Your task to perform on an android device: I loved the recipe and made the Paleo flourless chocolate cake at home. For the same, save the Paleo flourless chocolate cake recipe to the Side Chef app.
Image 0: 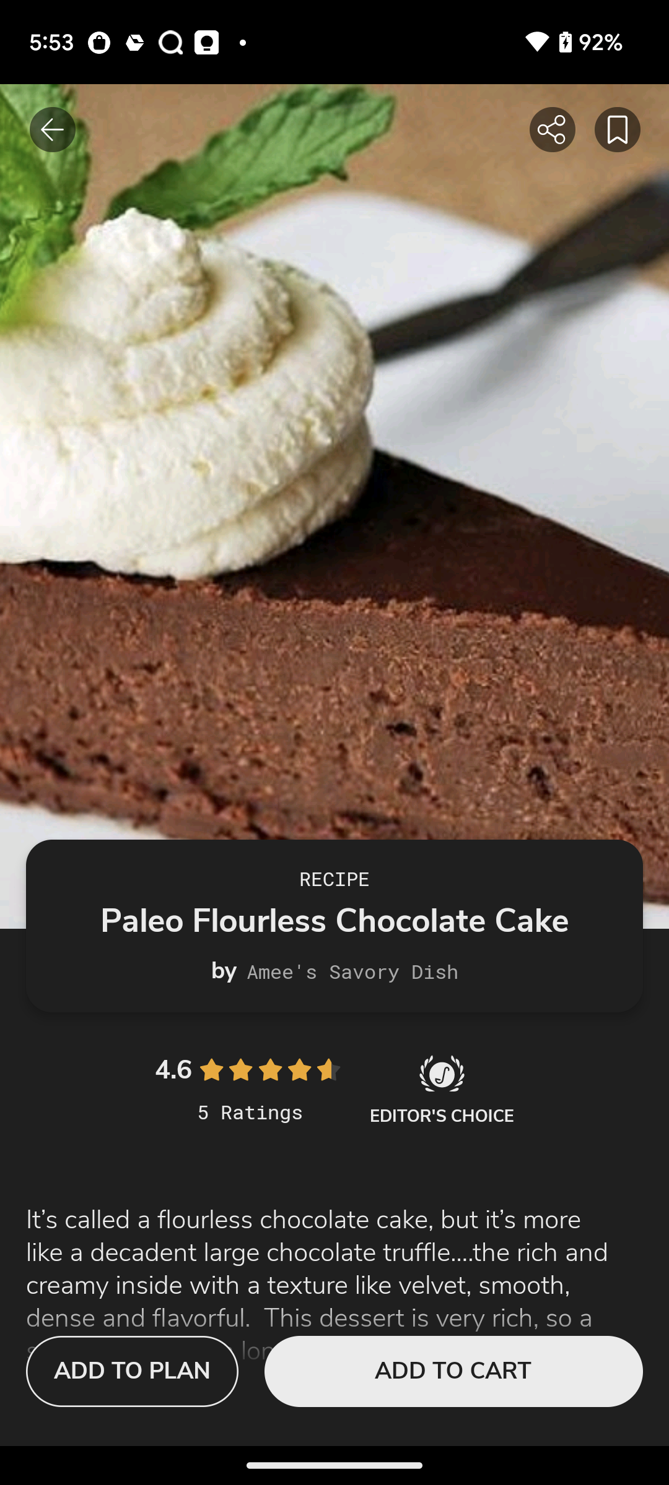
Click on the save icon at the top right corner of the screen
Step 0: click (612, 130)
Image 1: 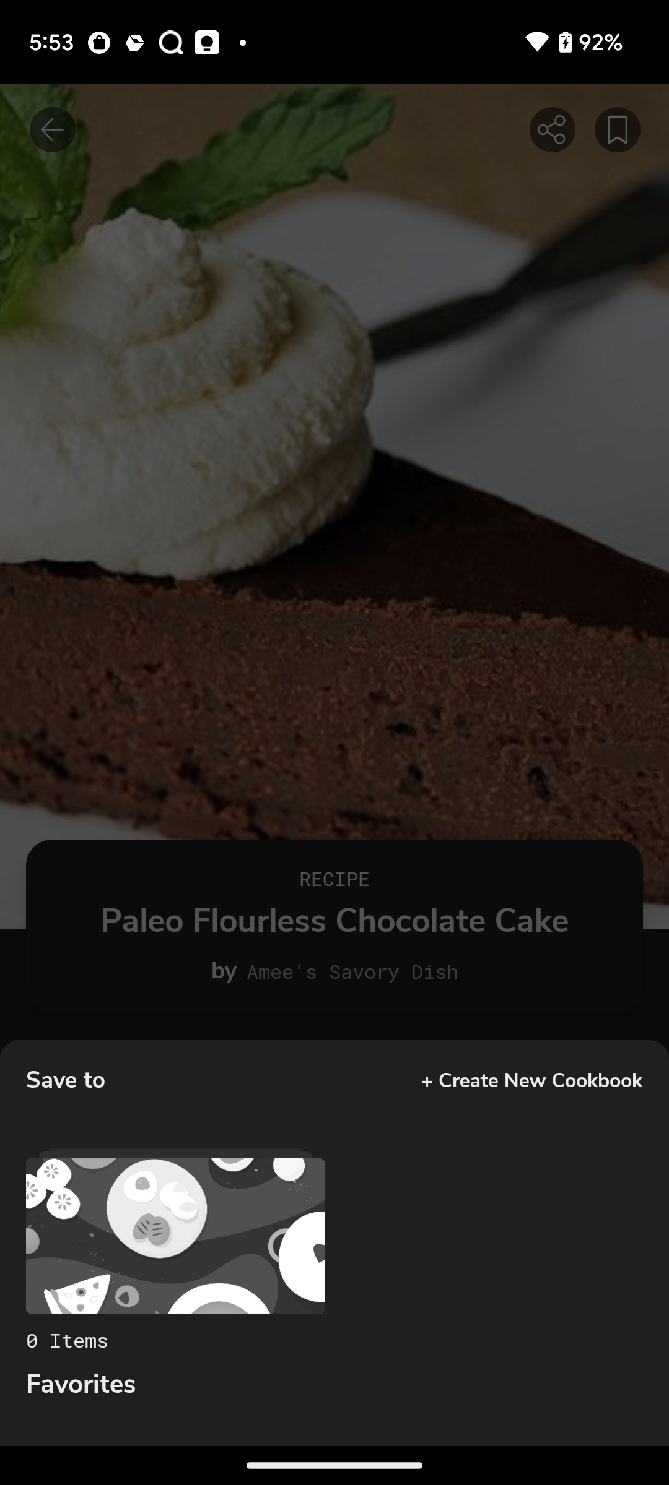
click on Favorites
Step 1: click (334, 1286)